Your task to perform on an android device: I want to view the NIKE brand sports shoes and view the price and features
Image 0: 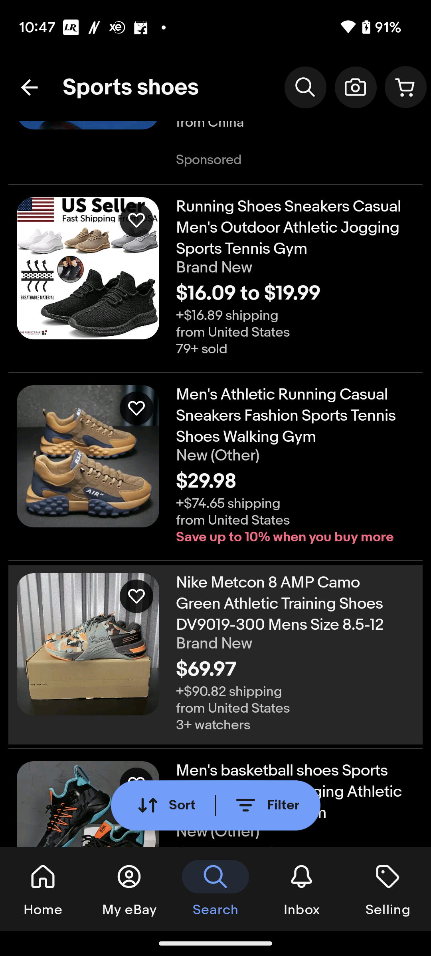
Click on the Nike shoes
Step 0: click (125, 653)